Your task to perform on an android device: I want to wishlist an Adidas NMD_R1 Shoe so that I can easily purchase it in the future in the Adidas app.
Image 0: 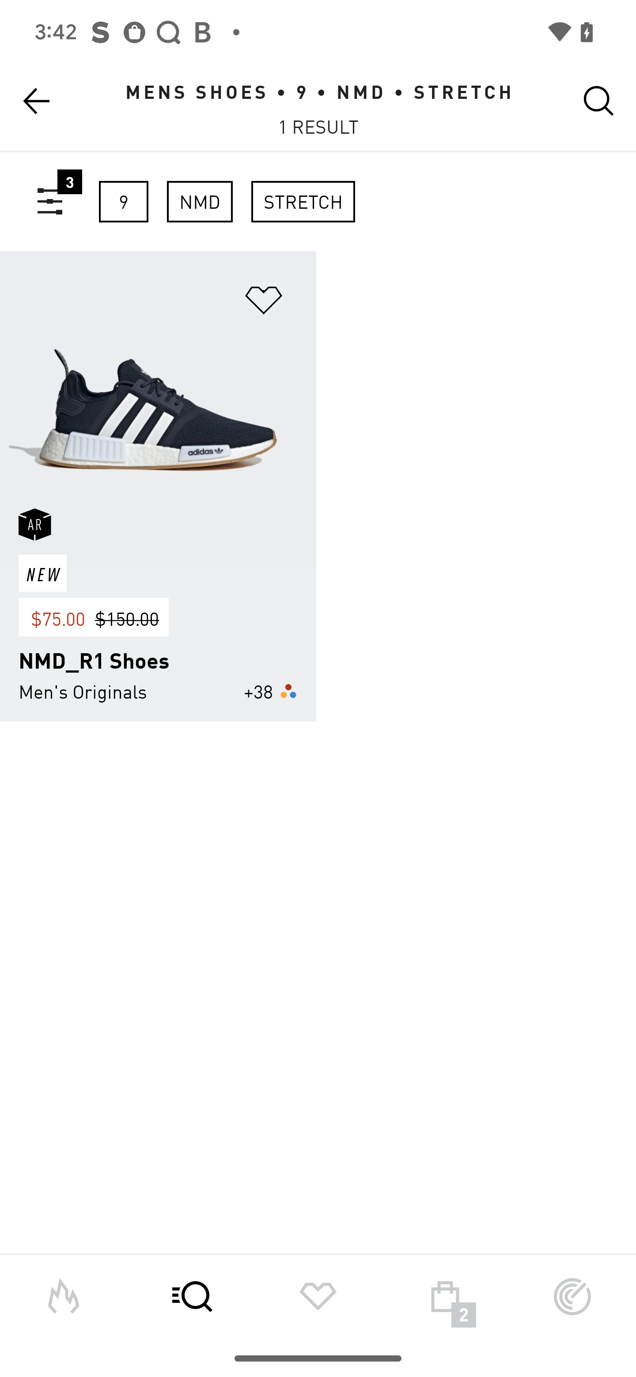
Click on the heart icon to wishlist the article
Step 0: click (264, 300)